Your task to perform on an android device: Open the zara app and search  white formal shirt  for my School Annual day  .
Image 0: 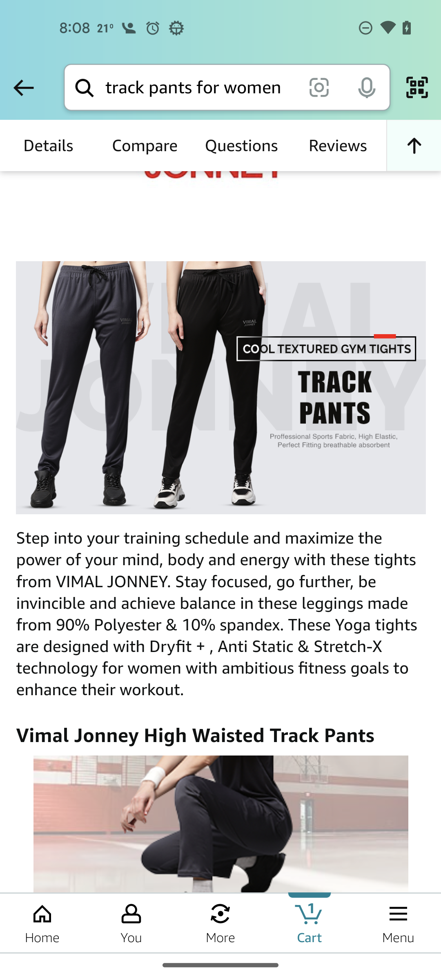
open the zara app
Step 0: open app "ZARA"
Image 1: 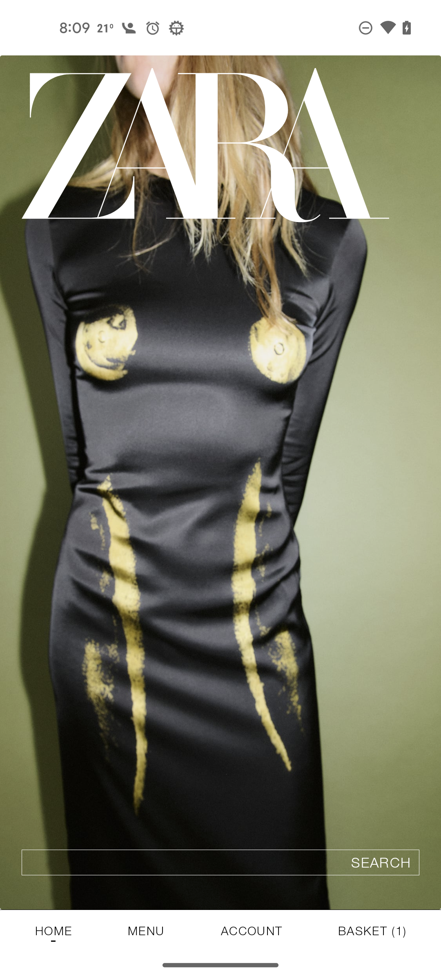
Click on the search icon 
Step 1: click (220, 862)
Image 2: 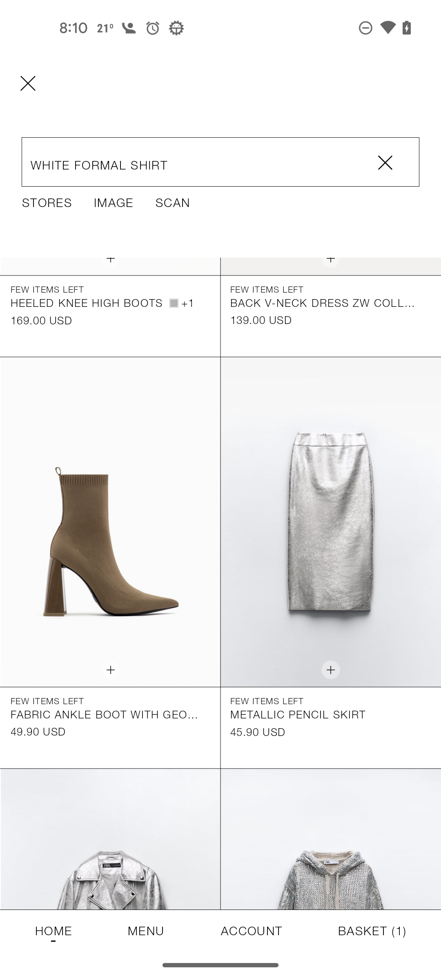
Enter a white formal shirt 
Step 2: wait
Image 3: 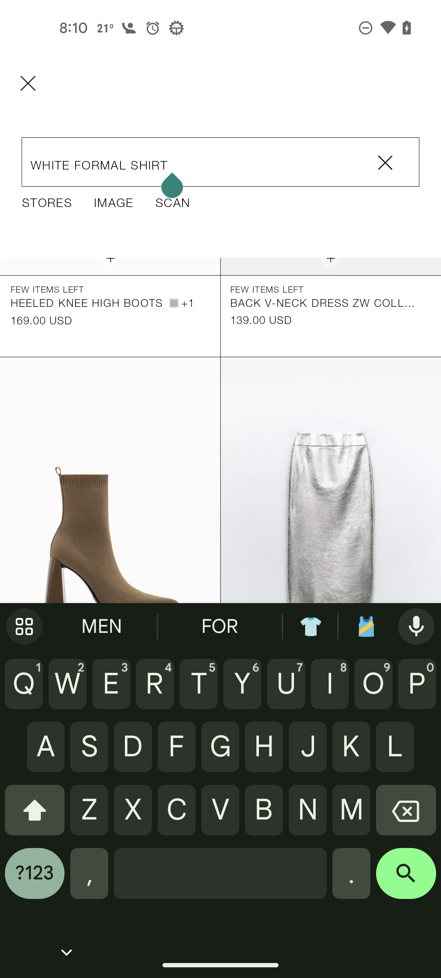
Click on the search icon 
Step 3: click (406, 879)